Your task to perform on an android device: Open the Outlook App, Go to the menu icon and click out the first mail to sign out the calendar account. 
Image 0: 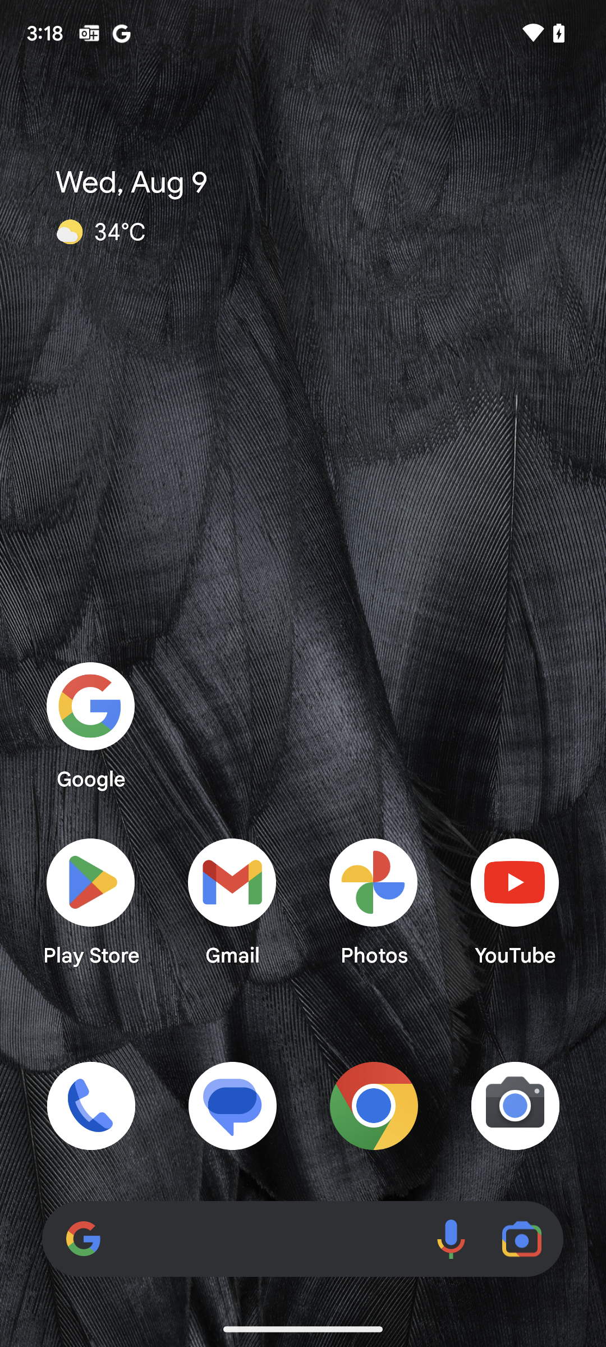
Open the Outlook App 
Step 0: open app "Outlook"
Image 1: 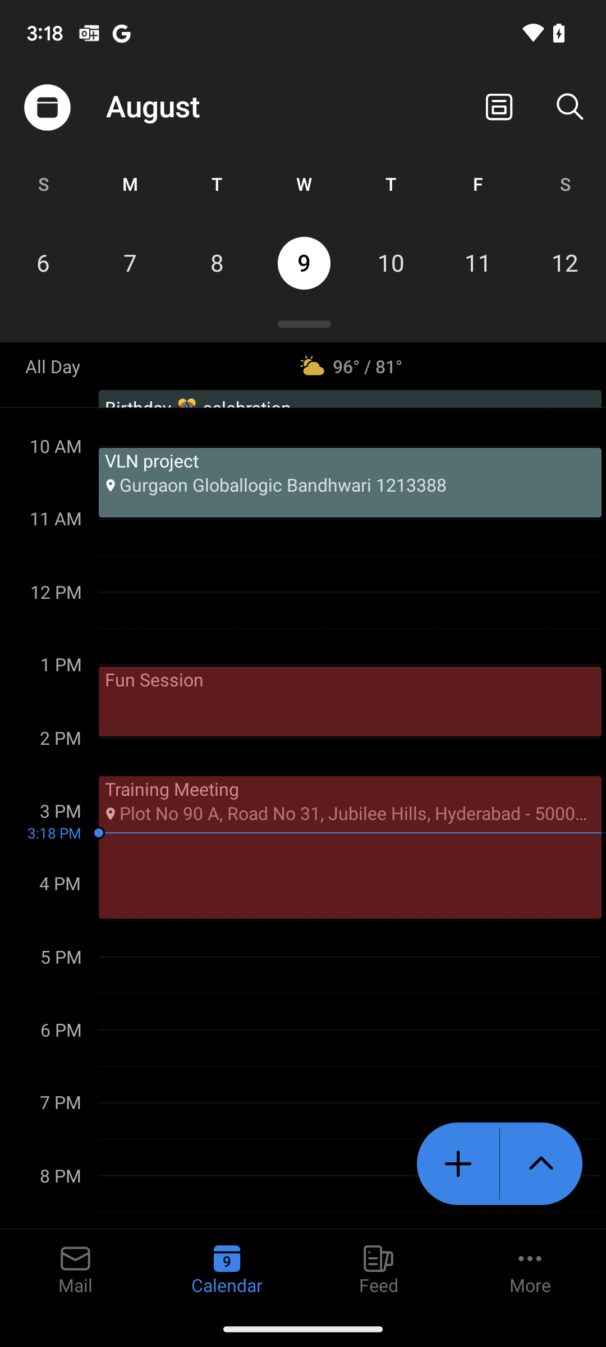
Click on the Menu Icon in the top left corner of the screen 
Step 1: click (47, 107)
Image 3: 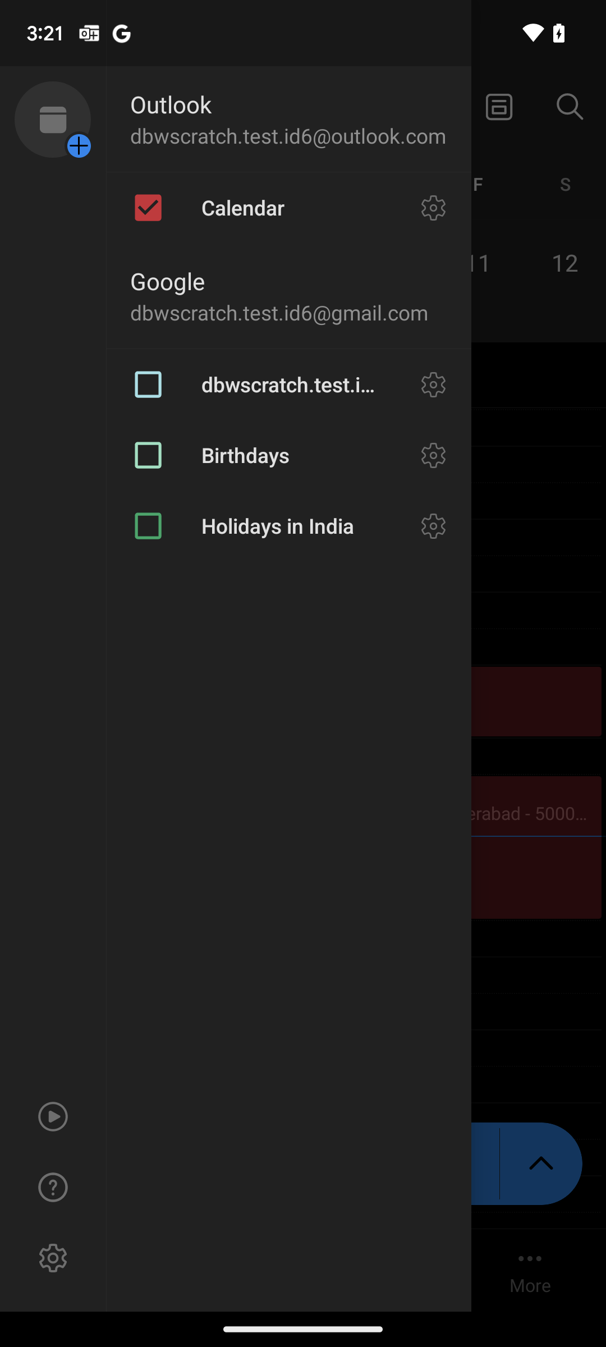
Click on the screen 
Step 3: click (522, 521)